Your task to perform on an android device: Reset the Stopwatch in the clock app .
Image 0: 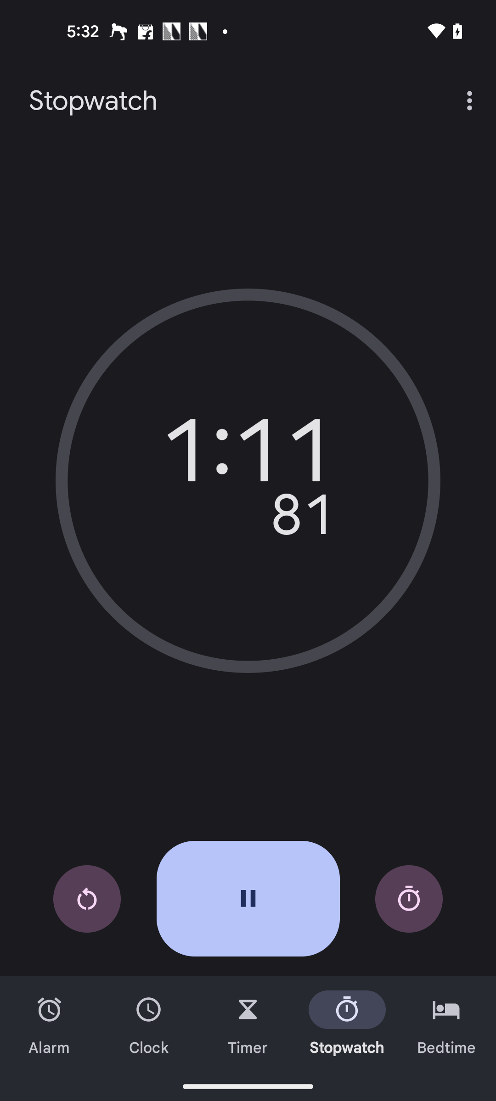
Click on the reset button at the left side of pause button
Step 0: click (87, 899)